Your task to perform on an android device: In the budget app, set a budget of rupees 4000 under shopping.
Image 0: 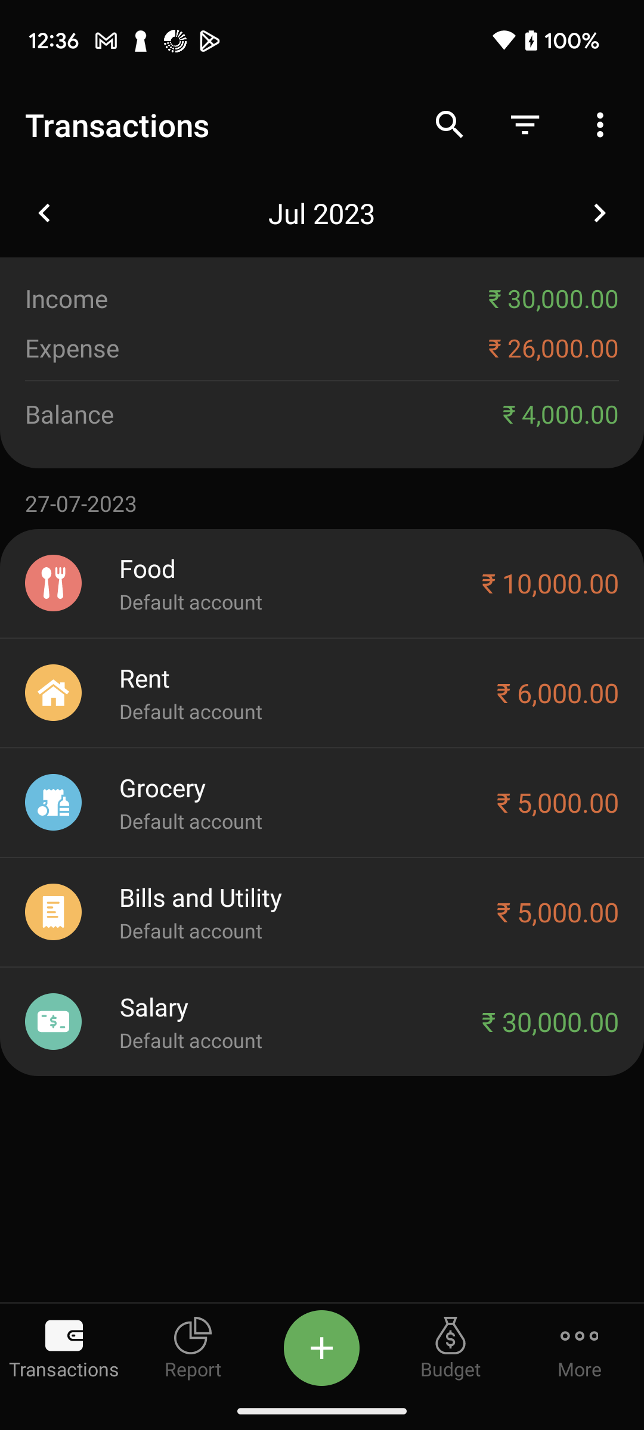
Click on the budget option at the bottom of the screen.
Step 0: click (451, 1348)
Image 1: 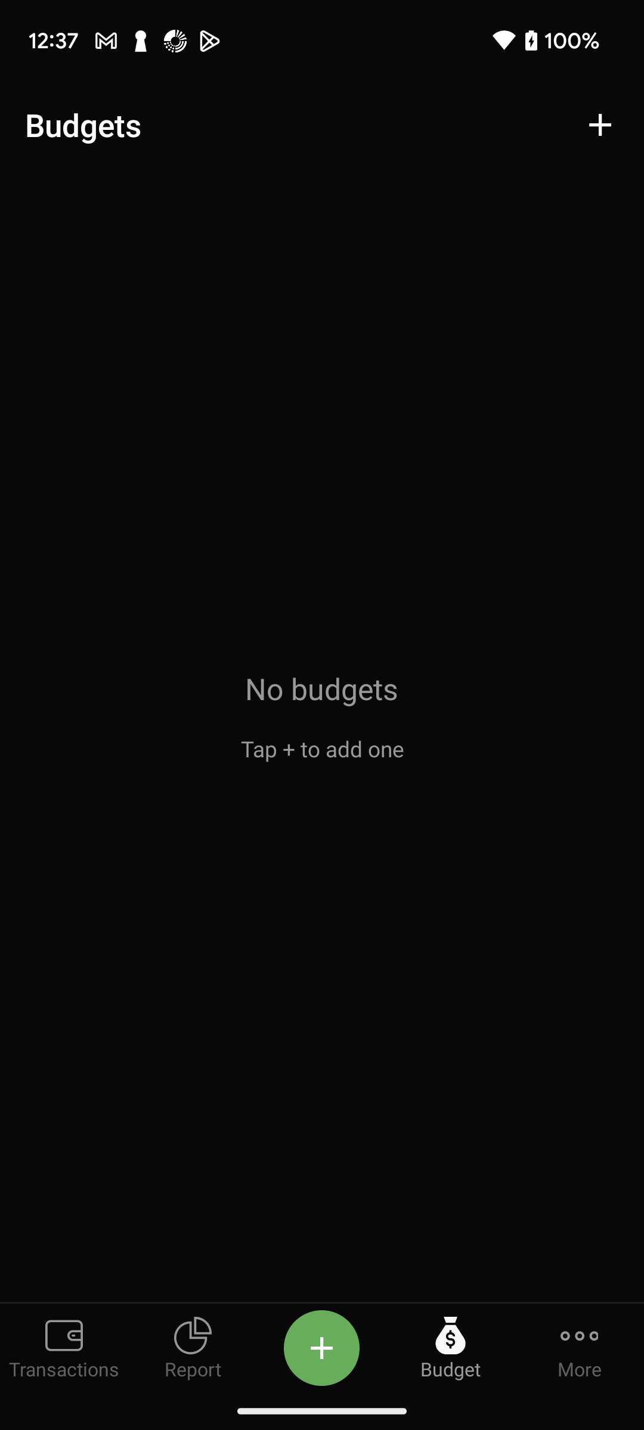
Click on the add icon at the top right corner of the screen.
Step 1: click (595, 129)
Image 2: 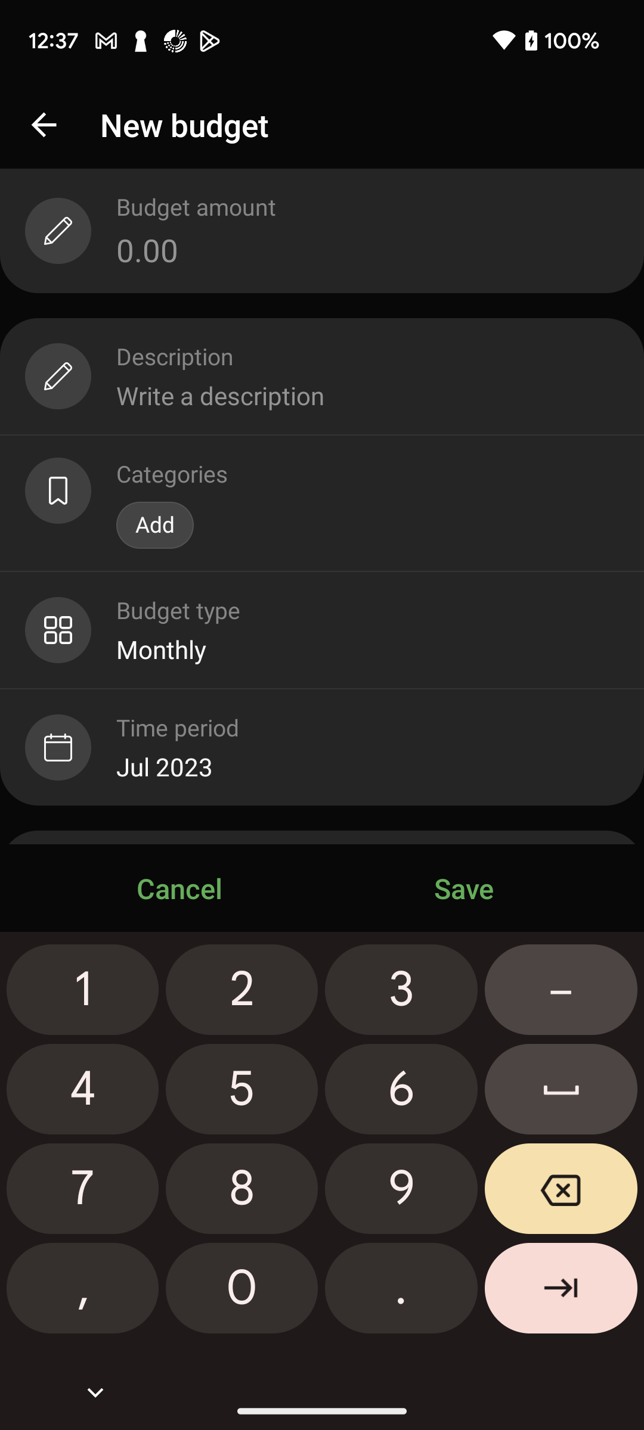
Enter the amount of rupees 4000.
Step 2: click (58, 1095)
Image 3: 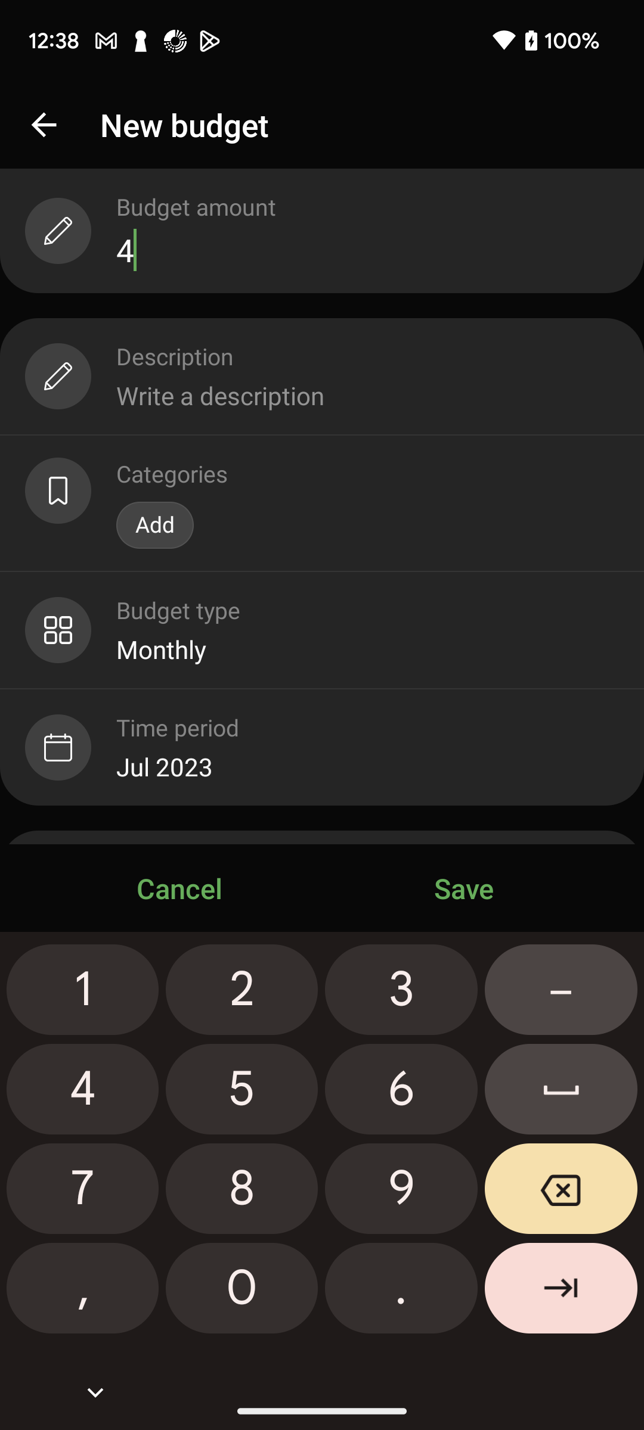
Enter the amount of rupees 4000.
Step 3: click (244, 1299)
Image 4: 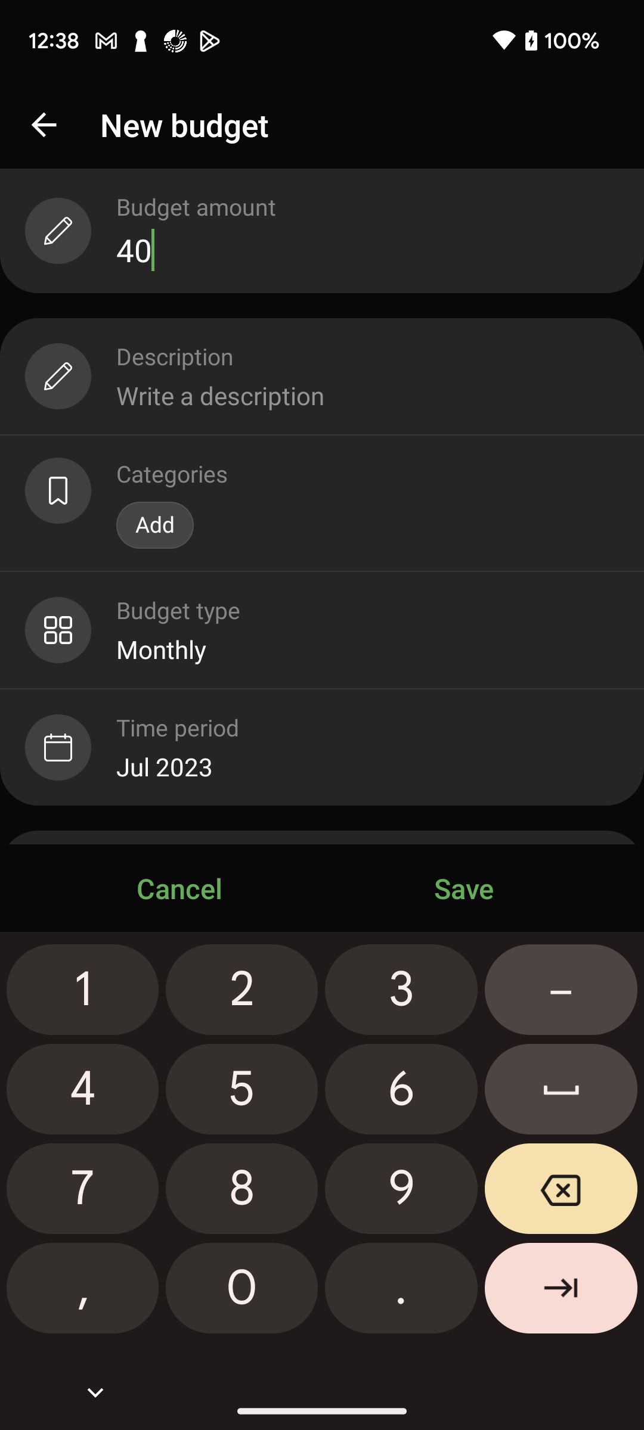
Enter the amount of rupees 4000.
Step 4: click (247, 1282)
Image 5: 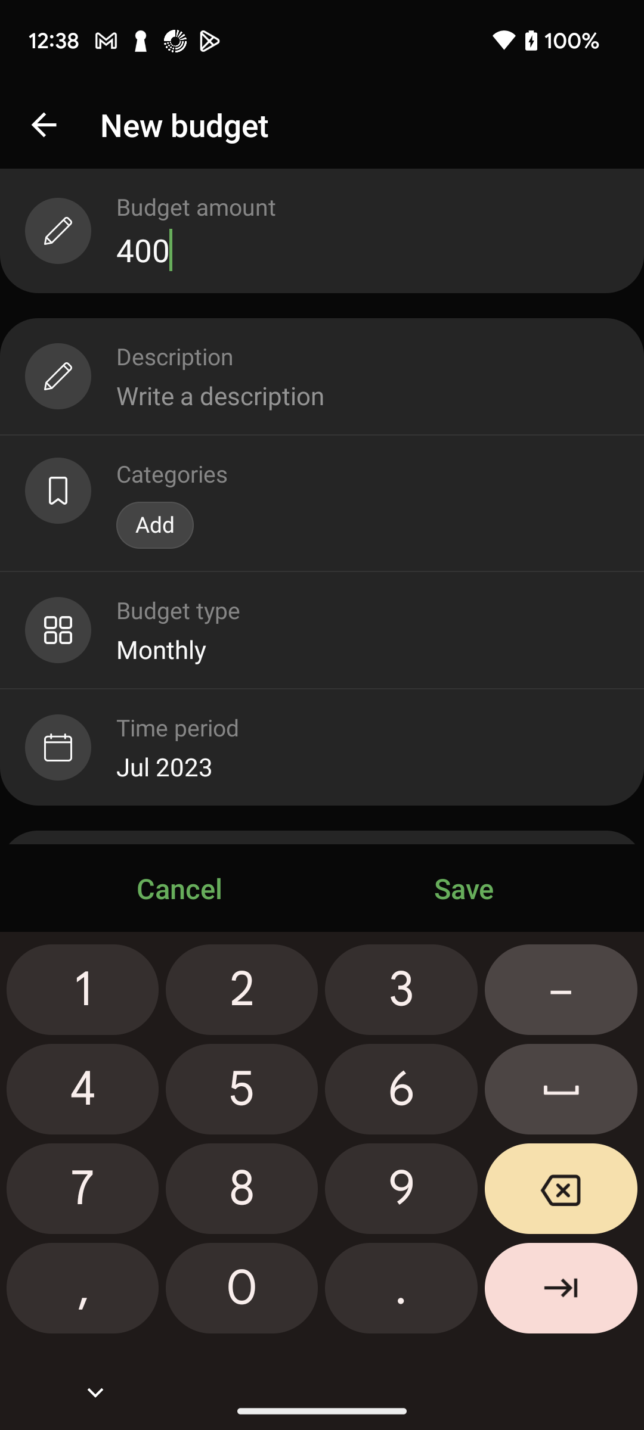
Enter the amount of rupees 4000.
Step 5: click (179, 1311)
Image 6: 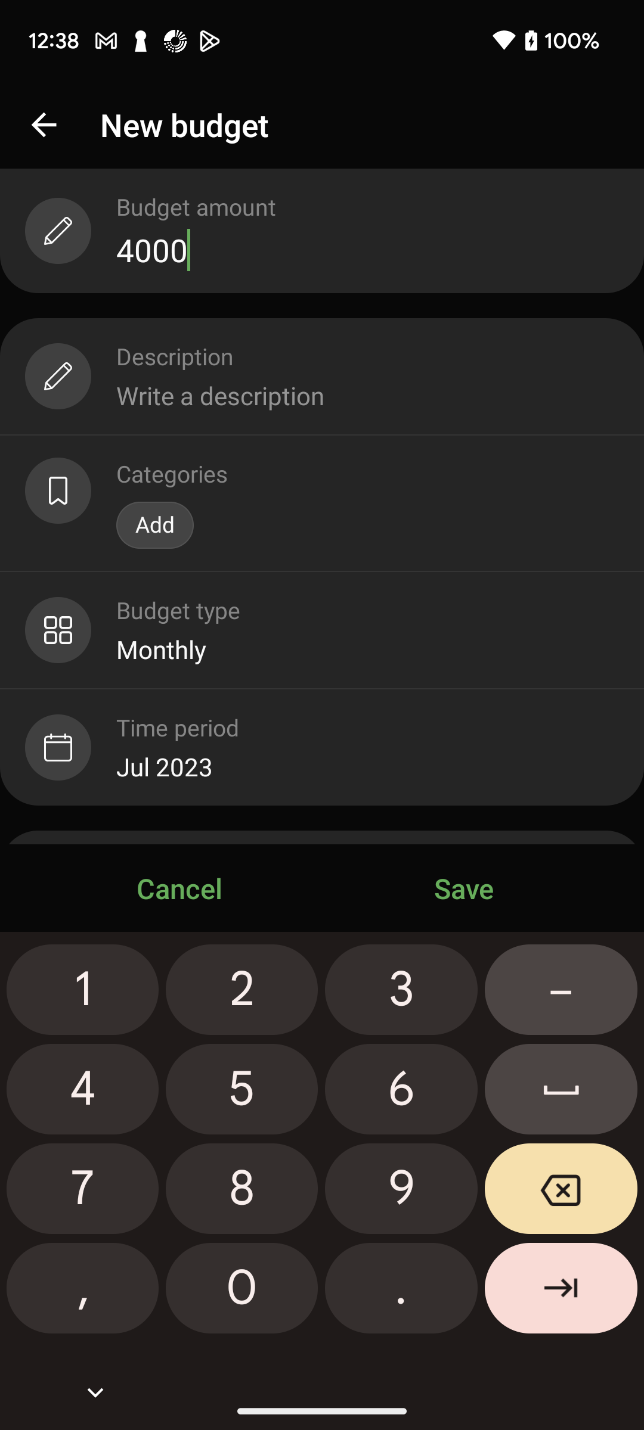
Click on the description tab.
Step 6: click (367, 395)
Image 8: 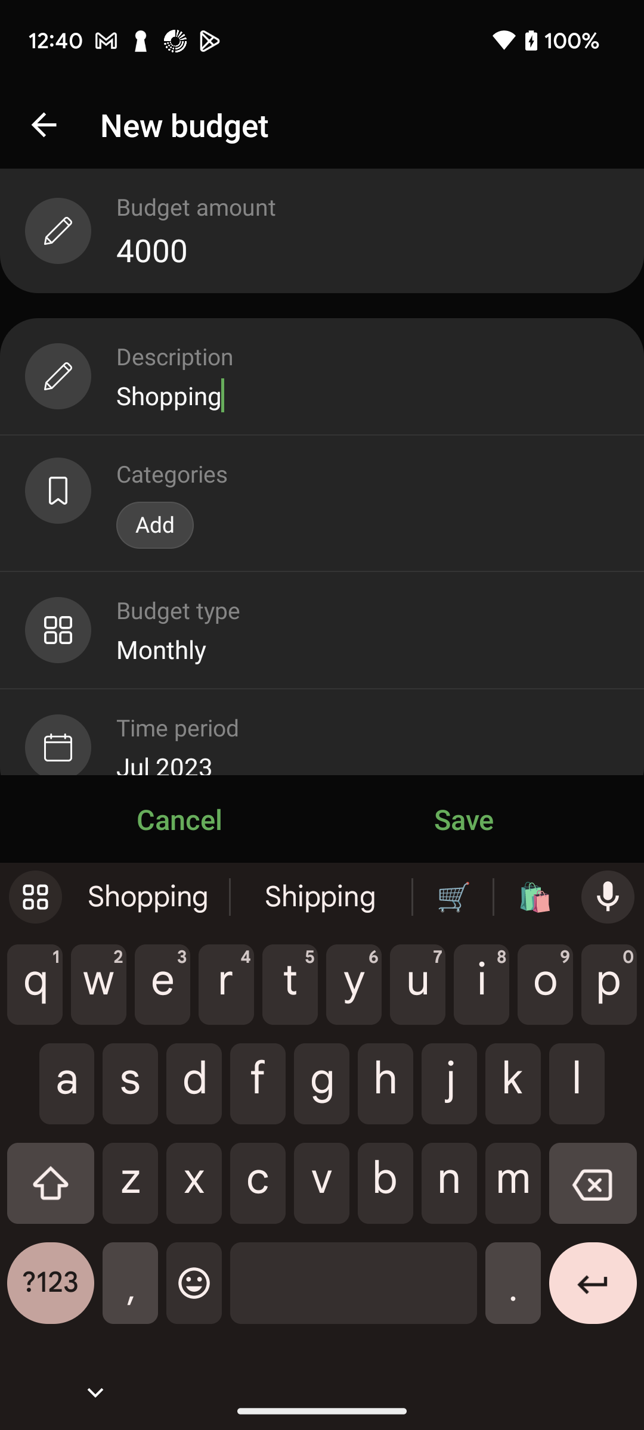
Click on the add option under the categories tab.
Step 8: click (155, 525)
Image 9: 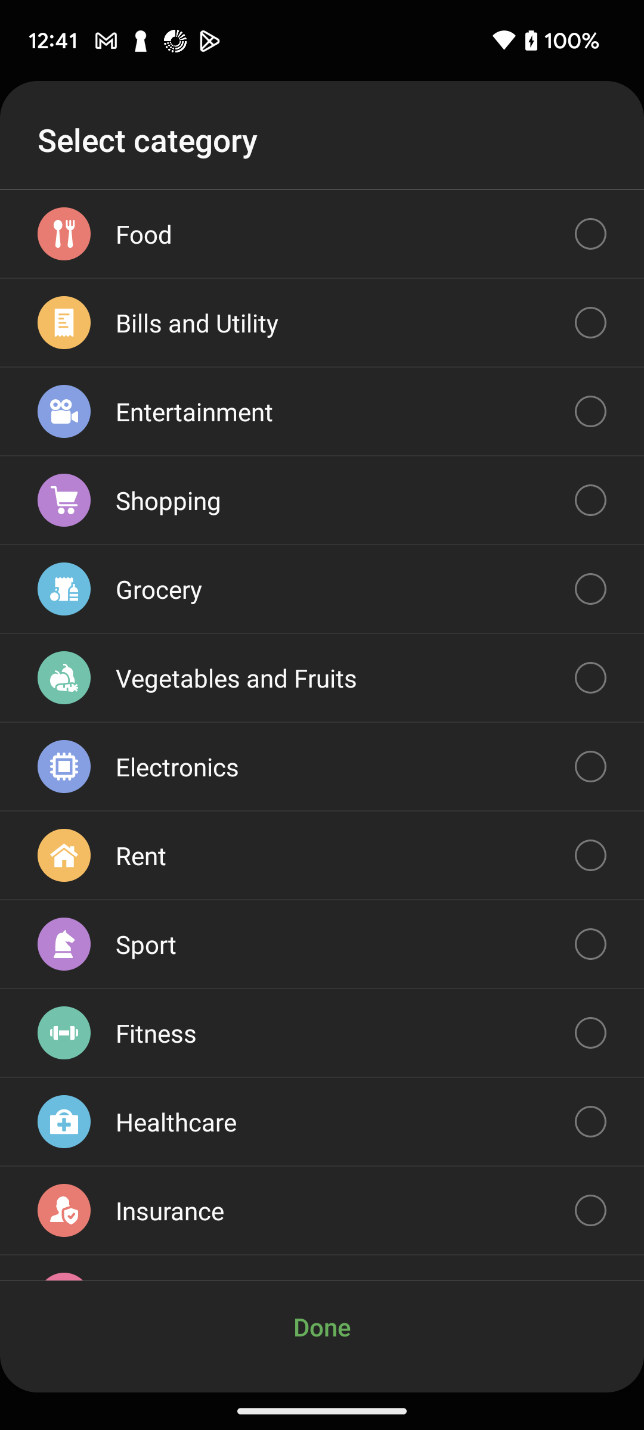
Select shopping as the category.
Step 9: click (580, 510)
Image 10: 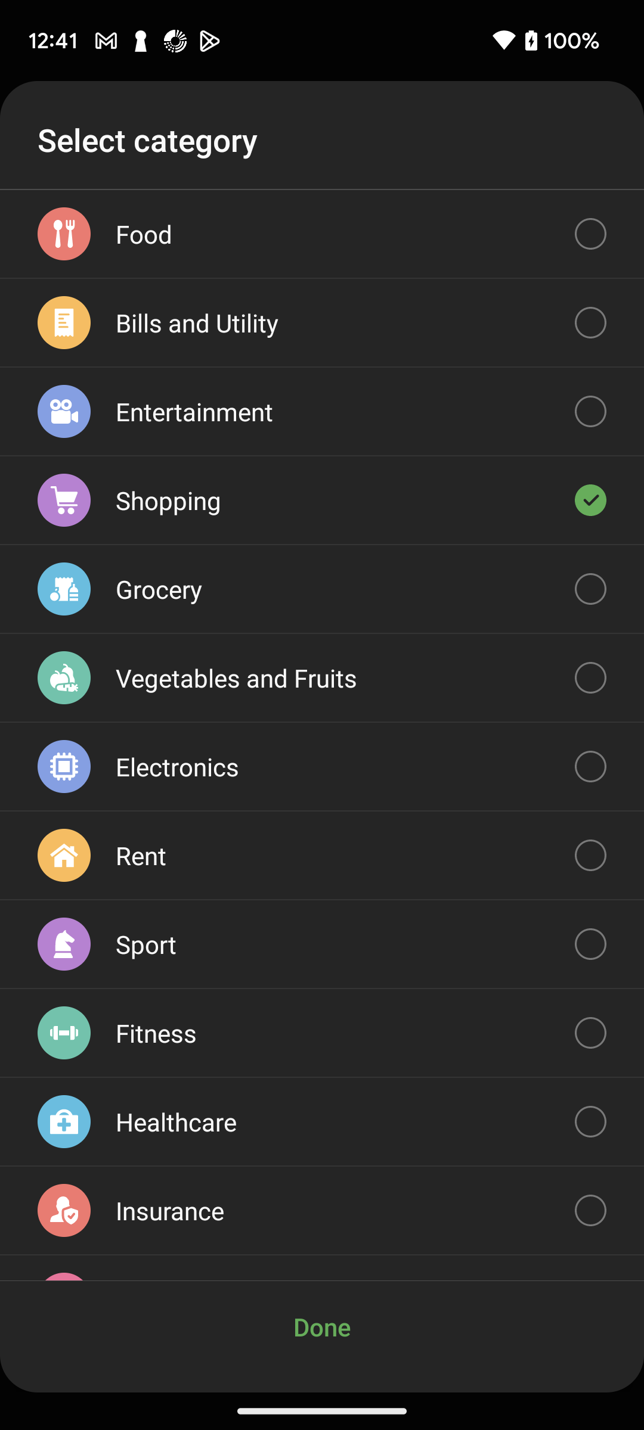
Click on the done option at the bottom of the screen.
Step 10: click (321, 1326)
Image 11: 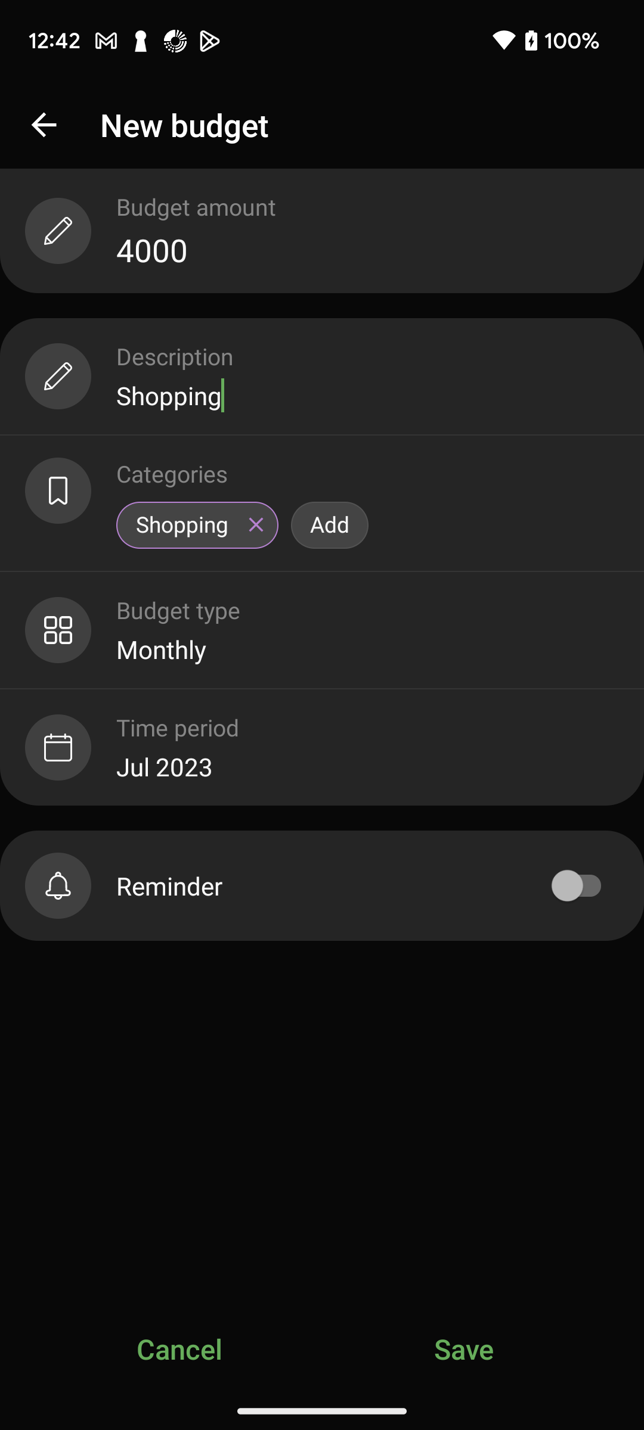
Click on the save option at the bottom right corner of the screen.
Step 11: click (464, 1348)
Image 12: 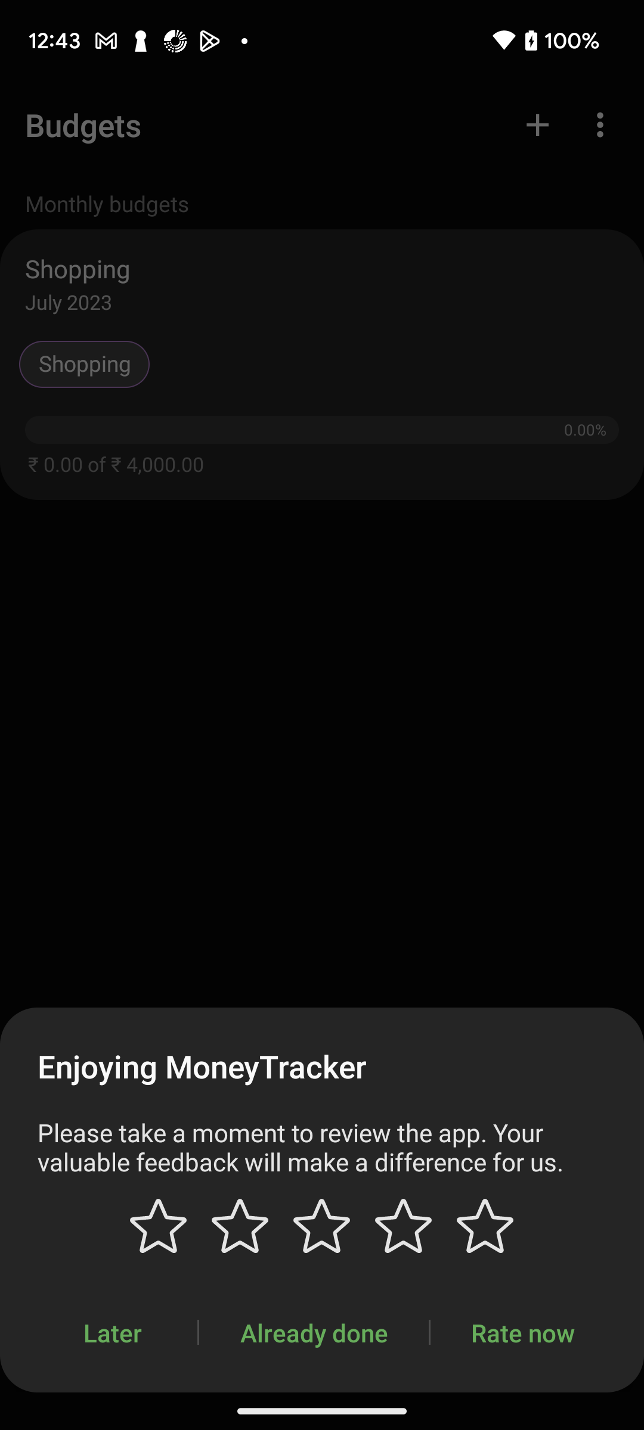
Click on the save option at the bottom right corner of the screen.
Step 12: wait